Your task to perform on an android device: I will filter my grocery lists by the due date of November 16 in the Google Tasks app.
Image 0: 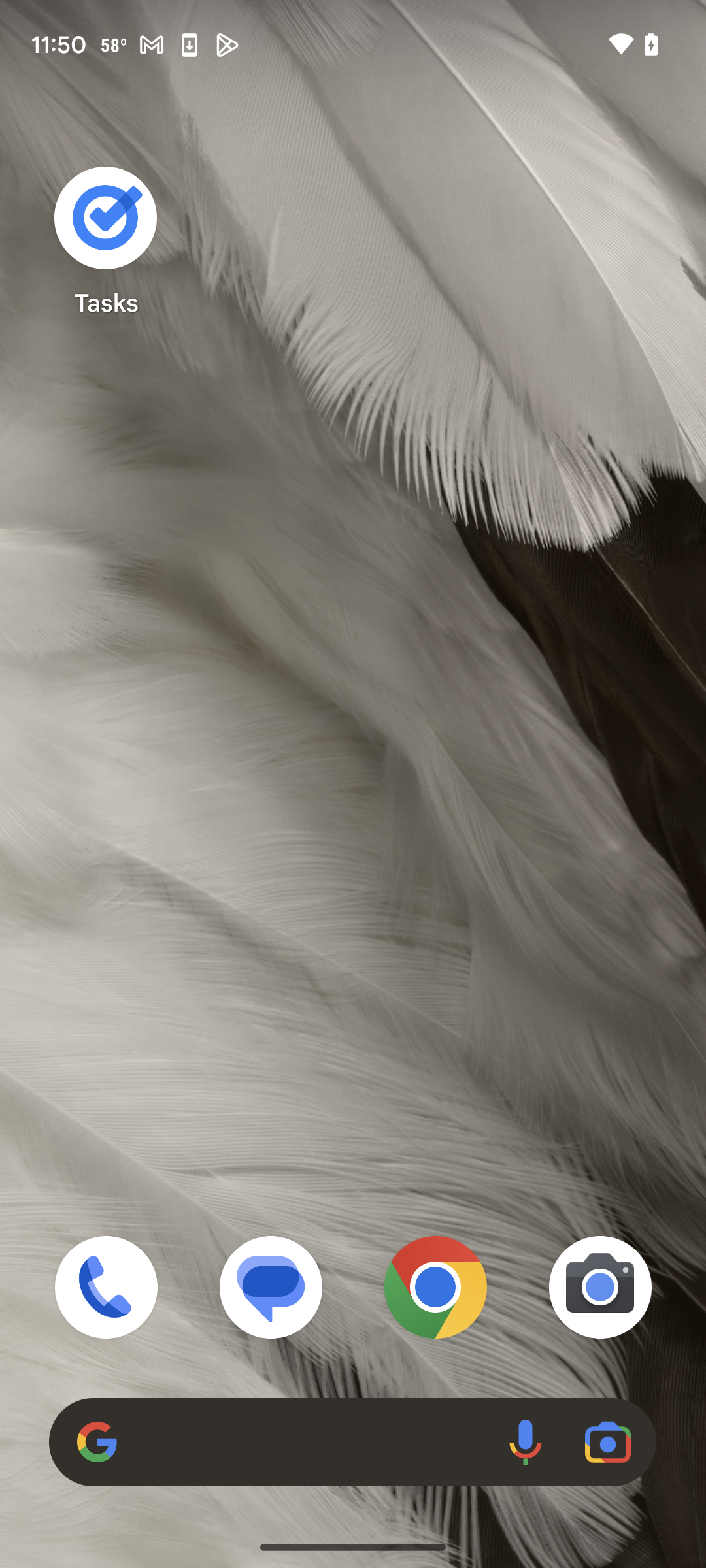
Open Google Tasks app
Step 0: open app "Tasks"
Image 1: 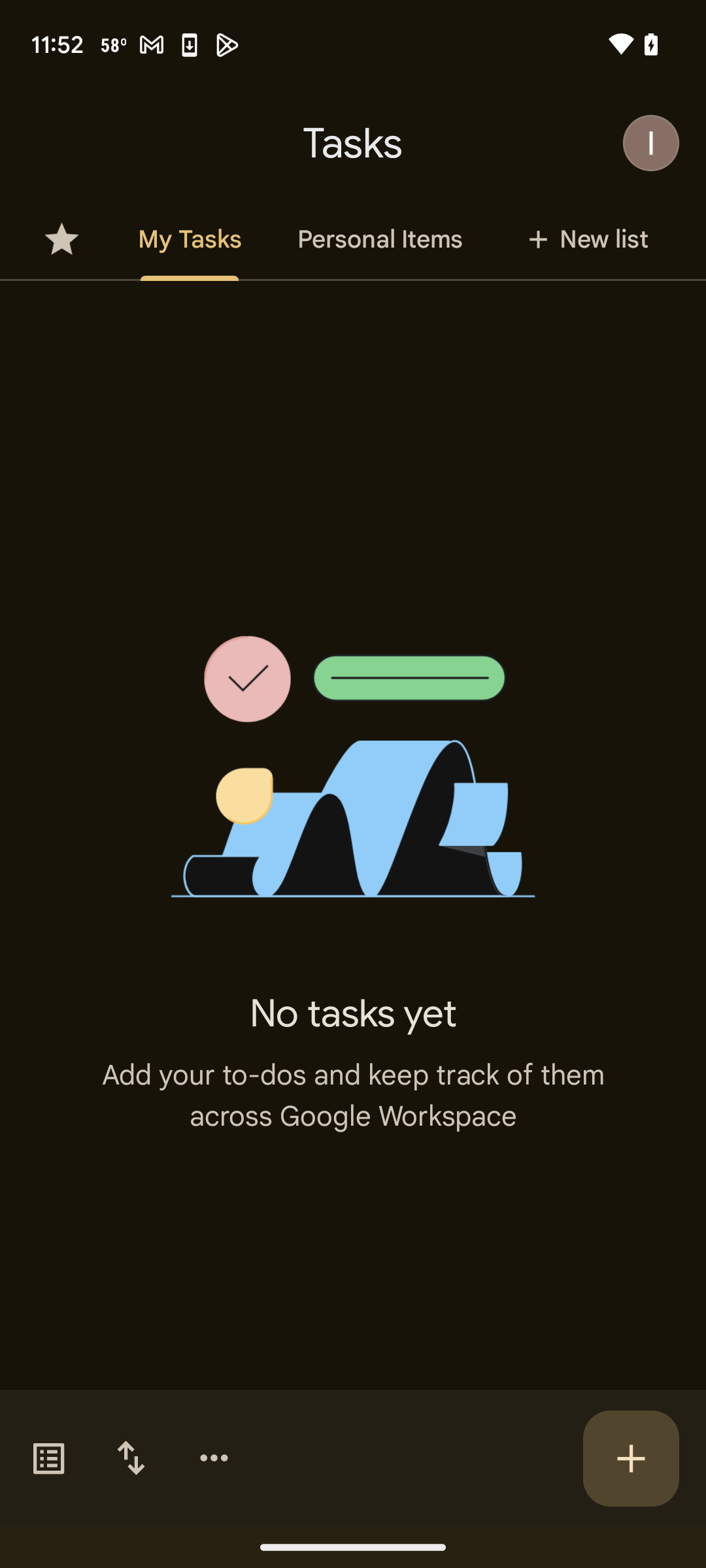
Click on personal items
Step 1: click (379, 239)
Image 2: 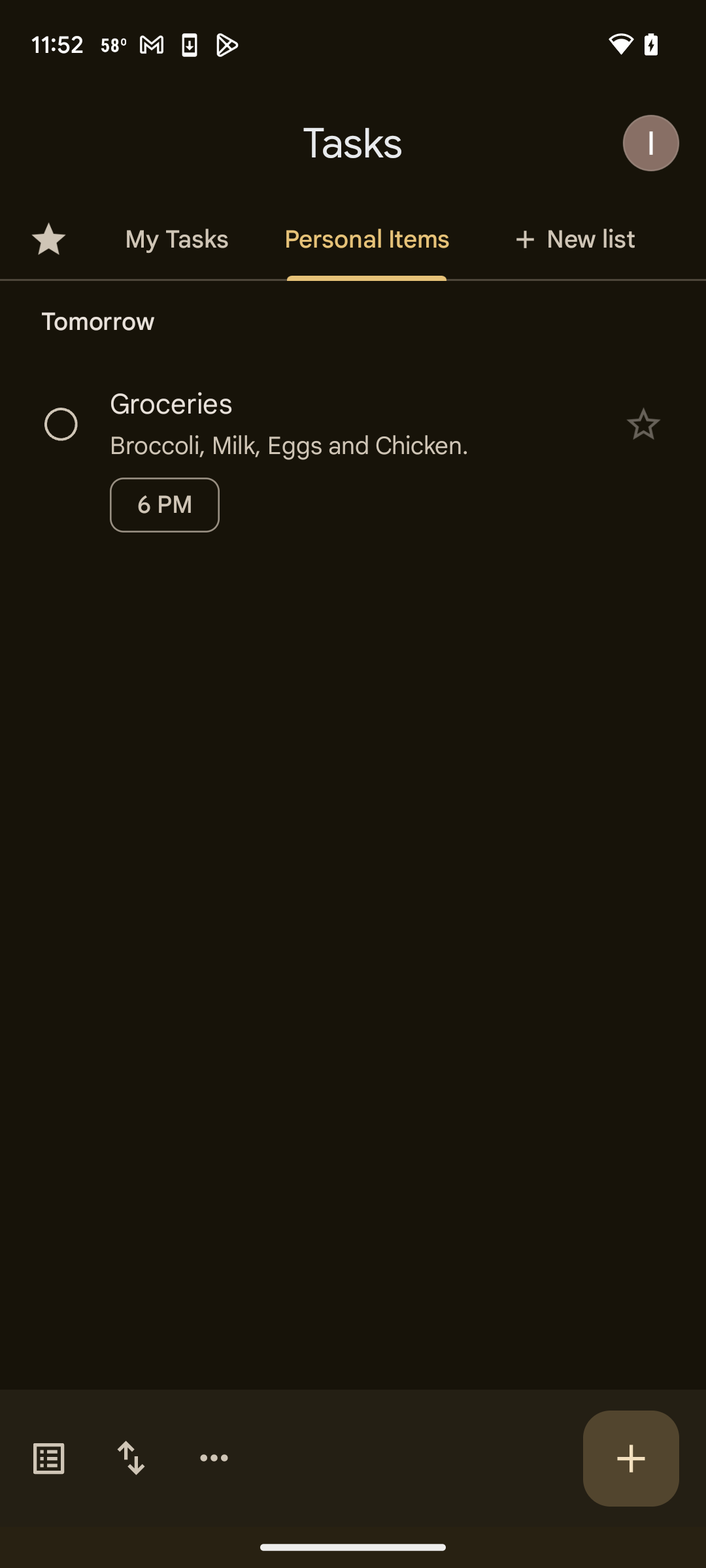
Click on the arrow icon at the bottom to filter
Step 2: click (131, 1458)
Image 3: 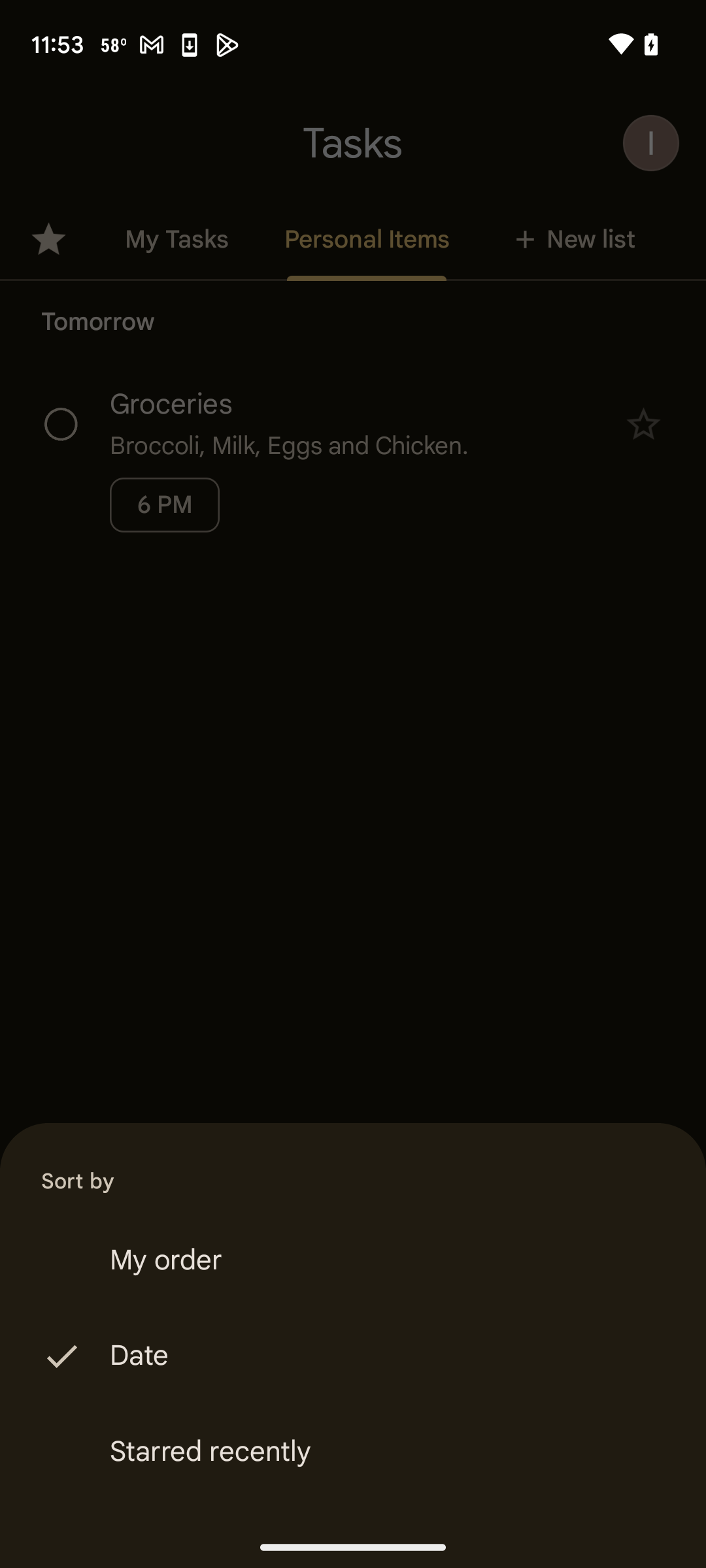
Click on date
Step 3: click (387, 1356)